Your task to perform on an android device: On the Alibaba.com app, filter the search for a sofa in white according to Genuine leather material category.
Image 0: 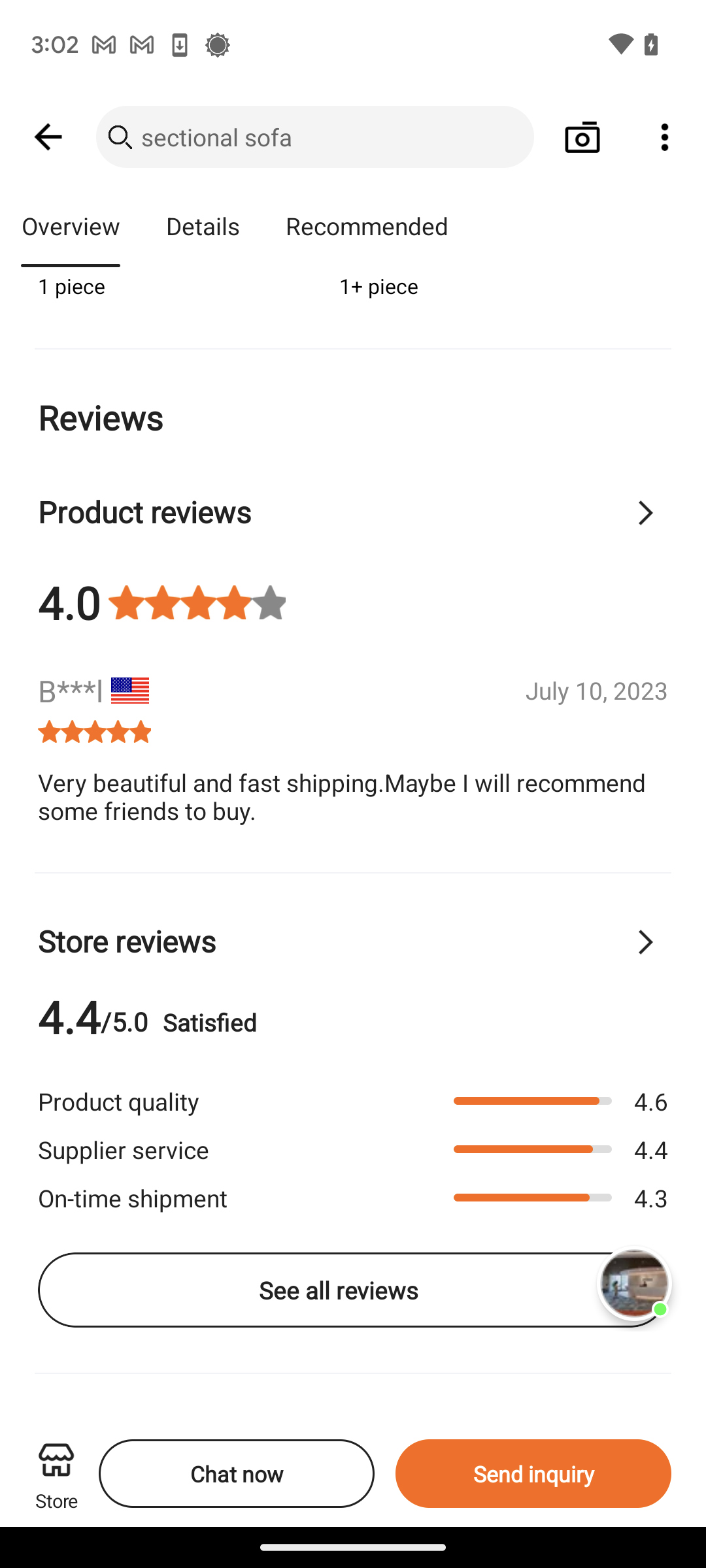
Go back to search results.
Step 0: press back button
Image 1: 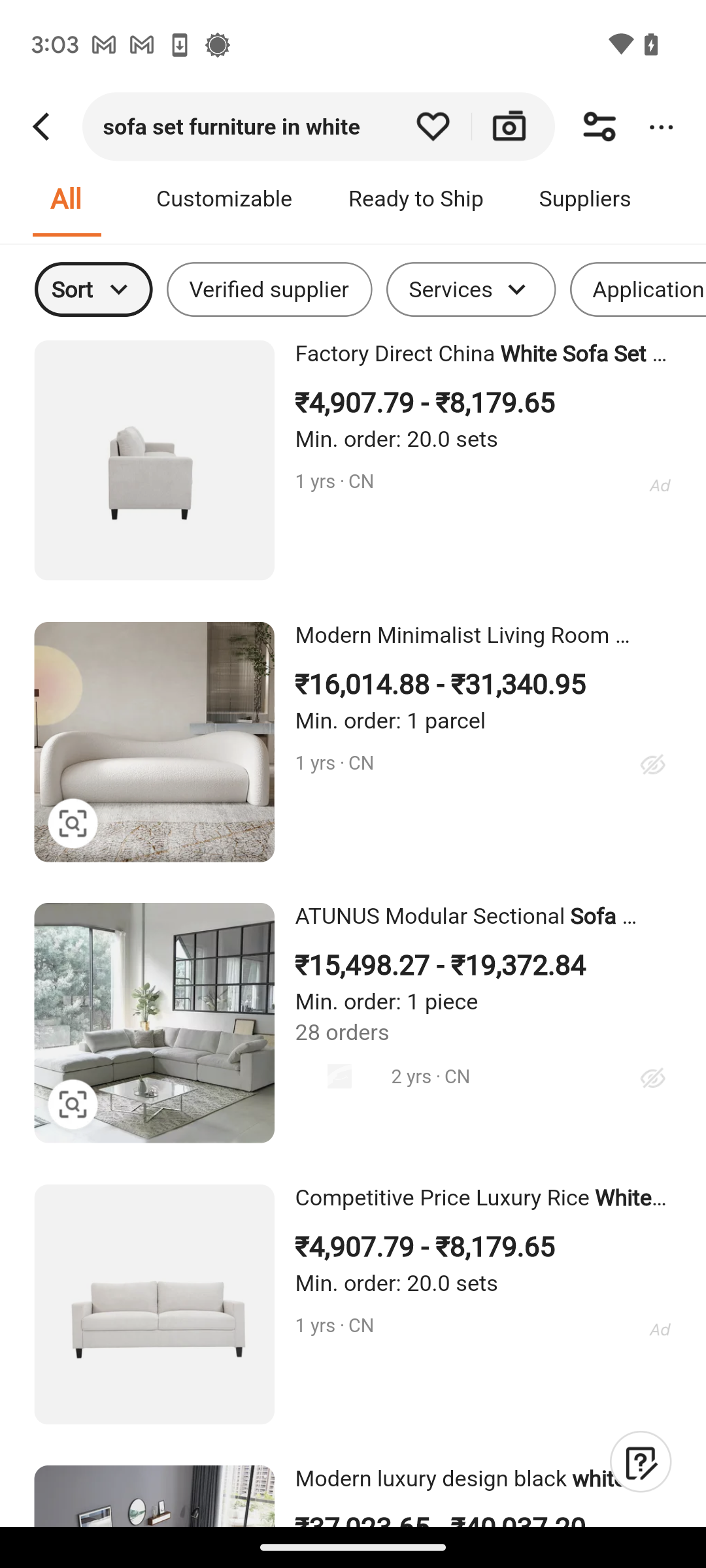
Click on the filters icon at the top-right of the screen.
Step 1: click (603, 133)
Image 2: 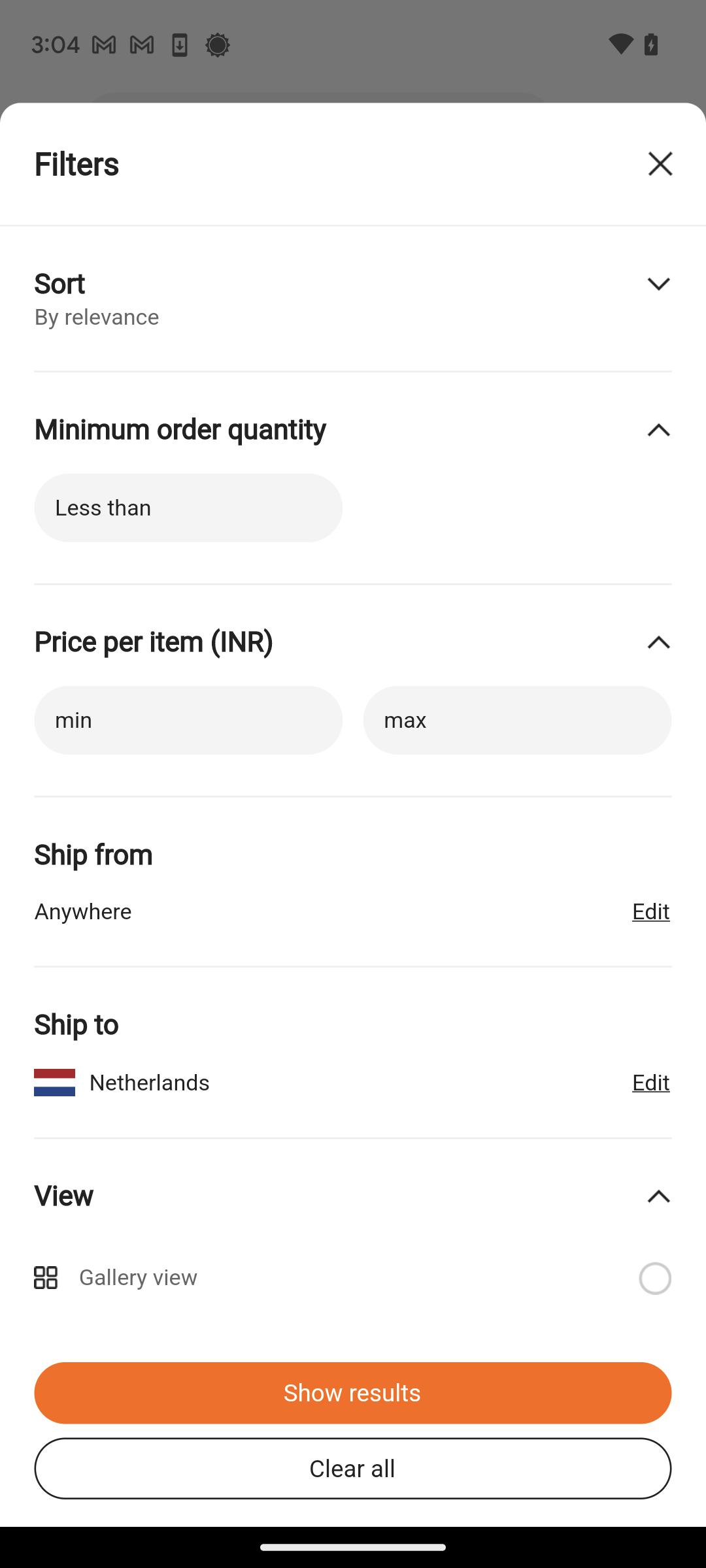
Scroll up until you find the Material tab.
Step 2: scroll down
Image 3: 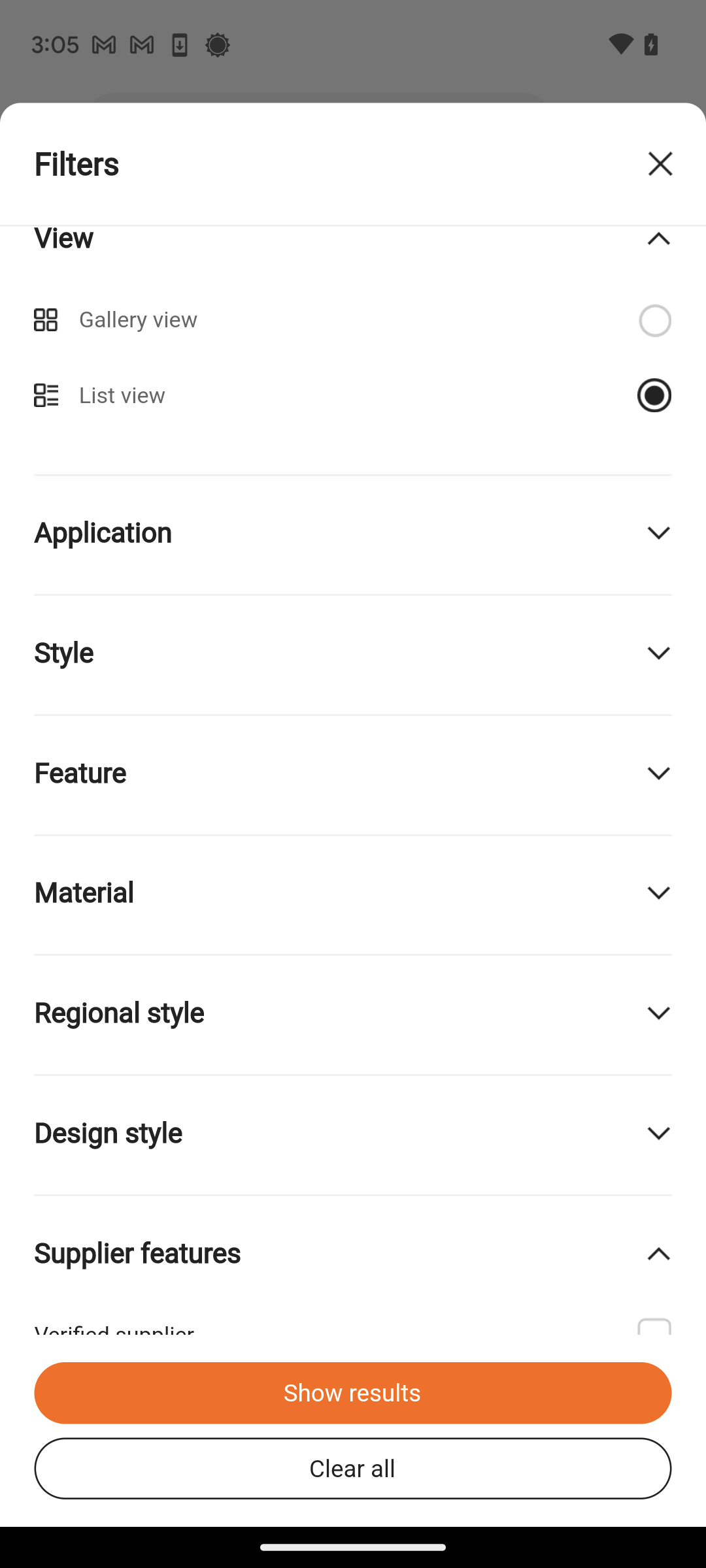
Click on the Material tab.
Step 3: click (363, 894)
Image 4: 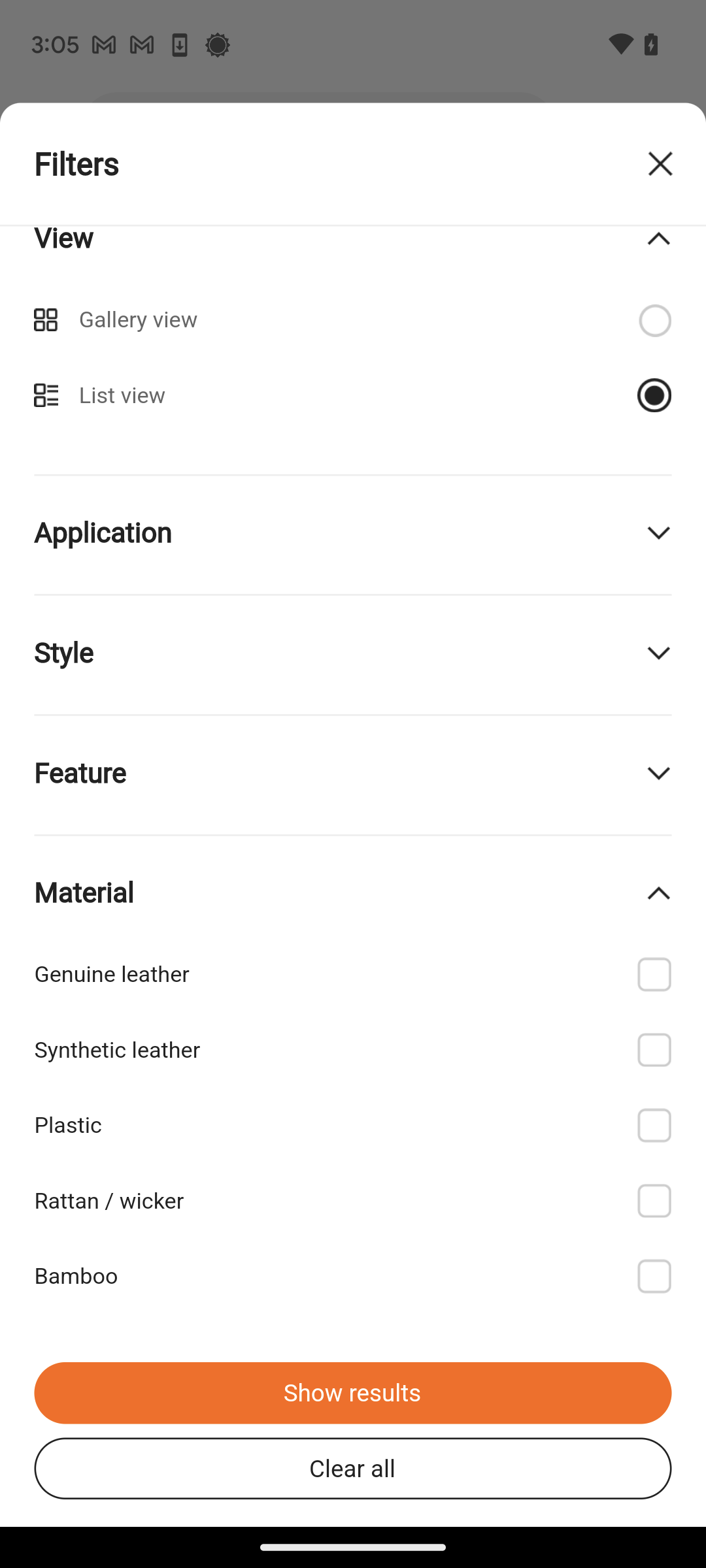
Select Genuine leather in Material section.
Step 4: click (364, 966)
Image 5: 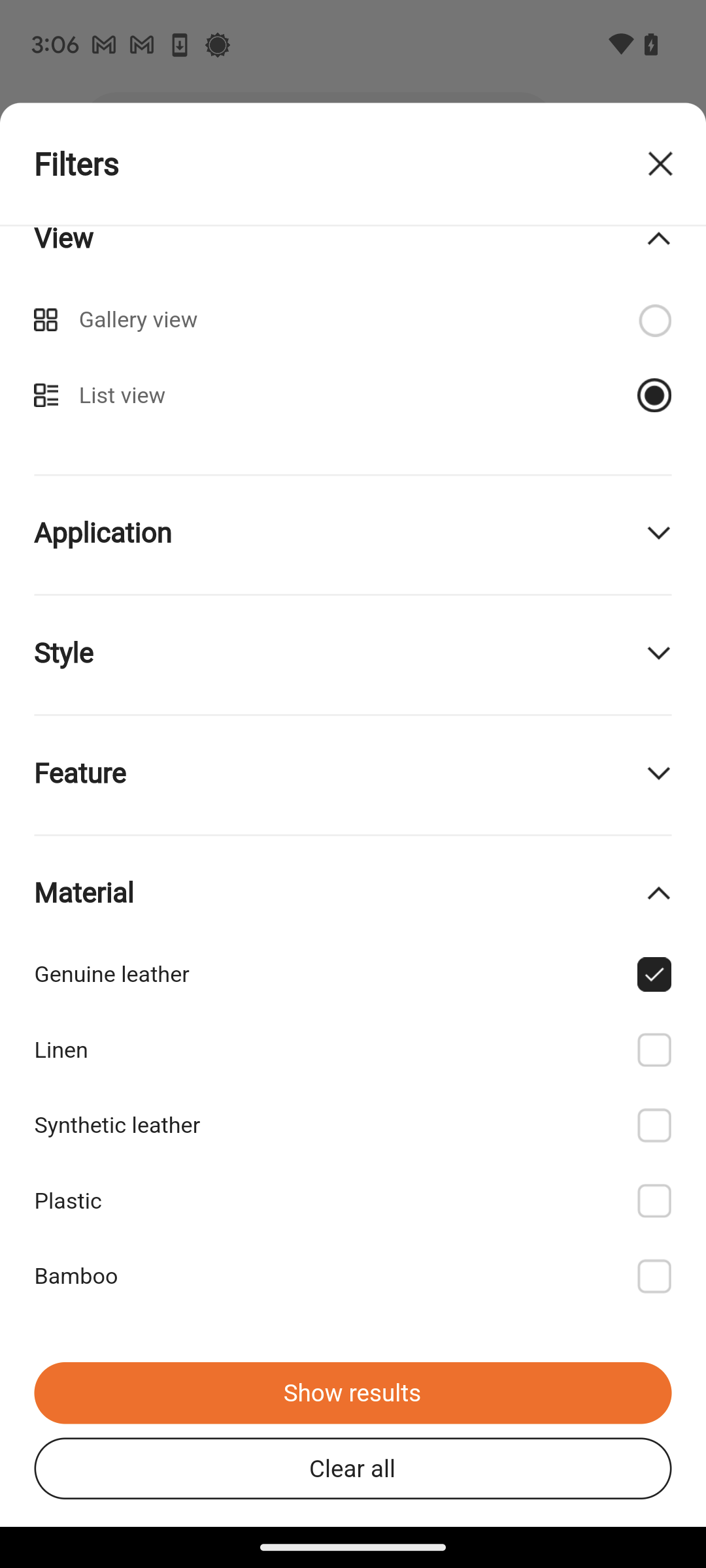
Click on Show results at the bottom of the screen.
Step 5: click (357, 1390)